Your task to perform on an android device: Repeat the boombox reminder for every month and save it.
Image 0: 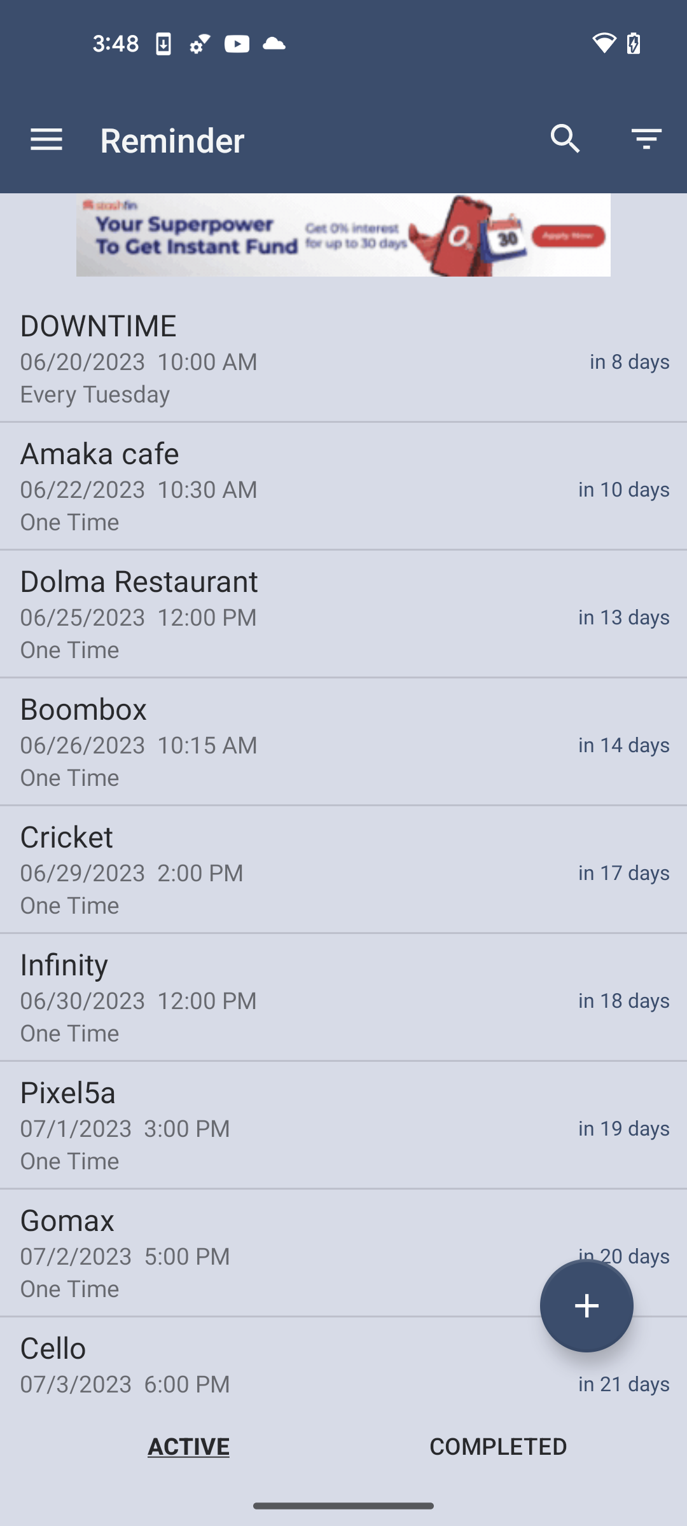
Click on the Boombox reminder 
Step 0: click (77, 708)
Image 1: 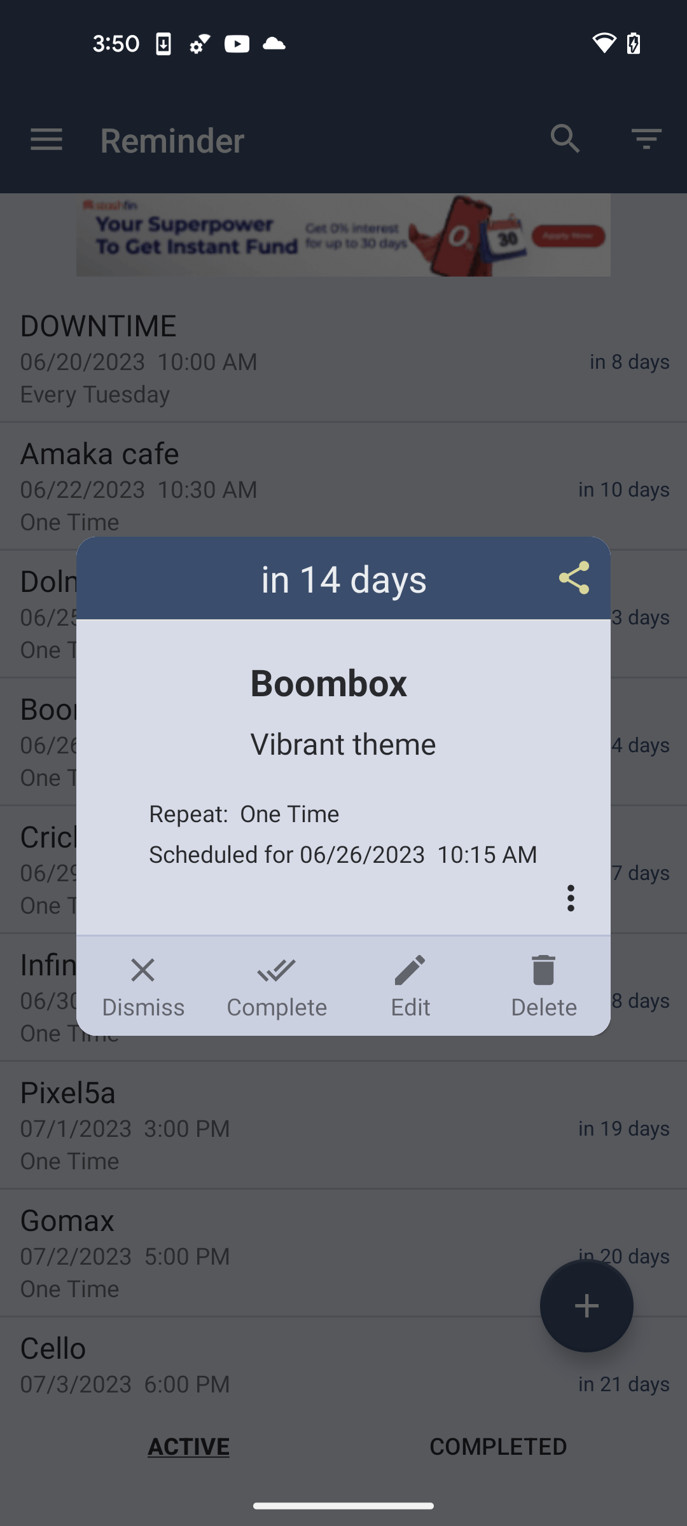
Click on the Edit icon
Step 1: click (410, 986)
Image 3: 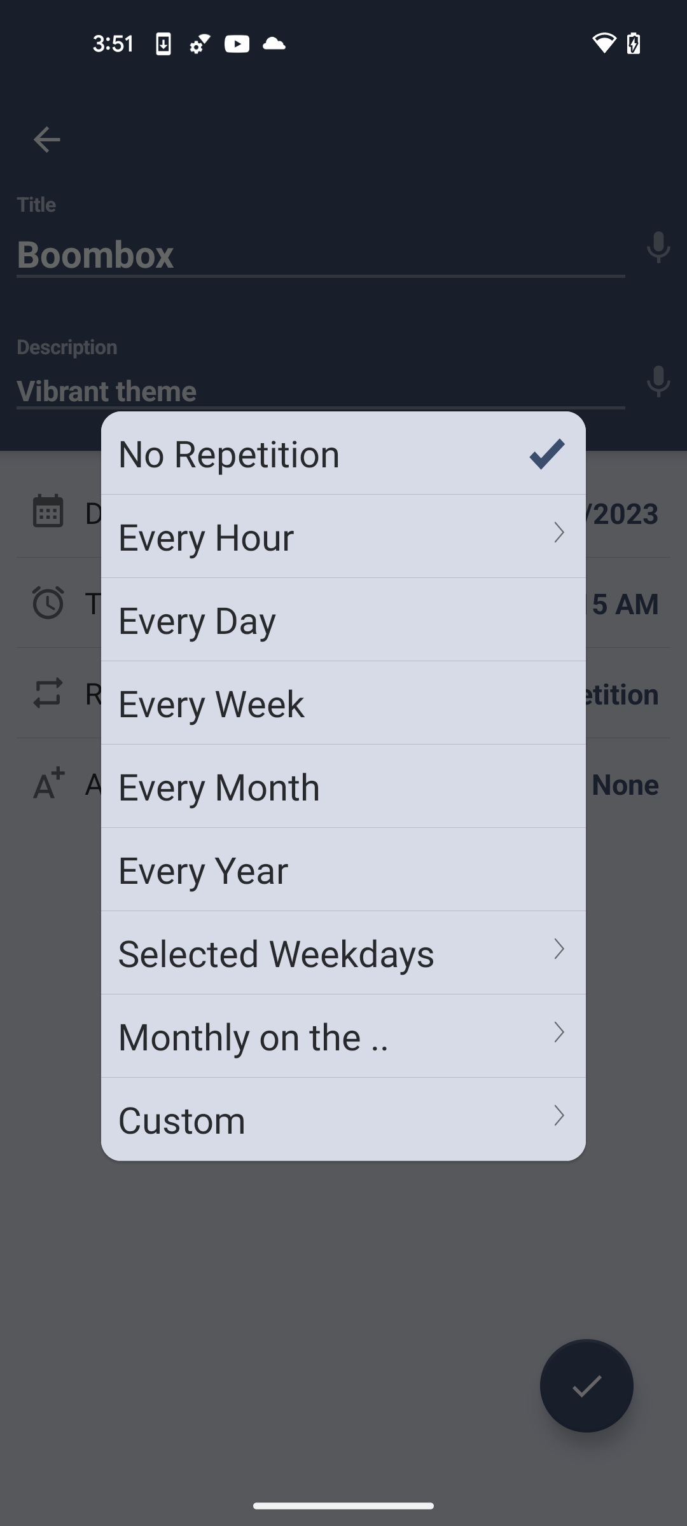
Choose Every Month option
Step 3: click (343, 786)
Image 4: 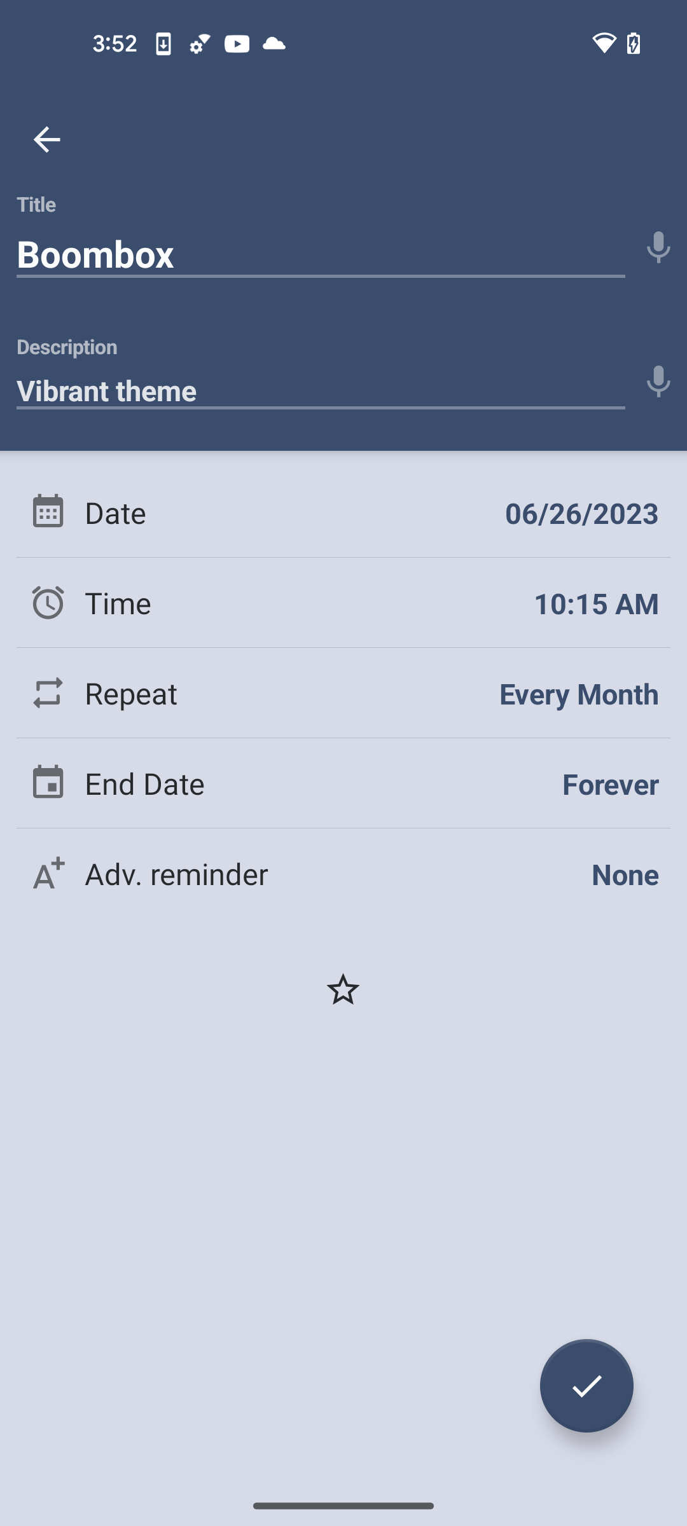
Click on the tick button at the bottom right corner of the screen
Step 4: click (586, 1385)